Your task to perform on an android device: I want to edit a note to add more points for my future plans.
Image 0: 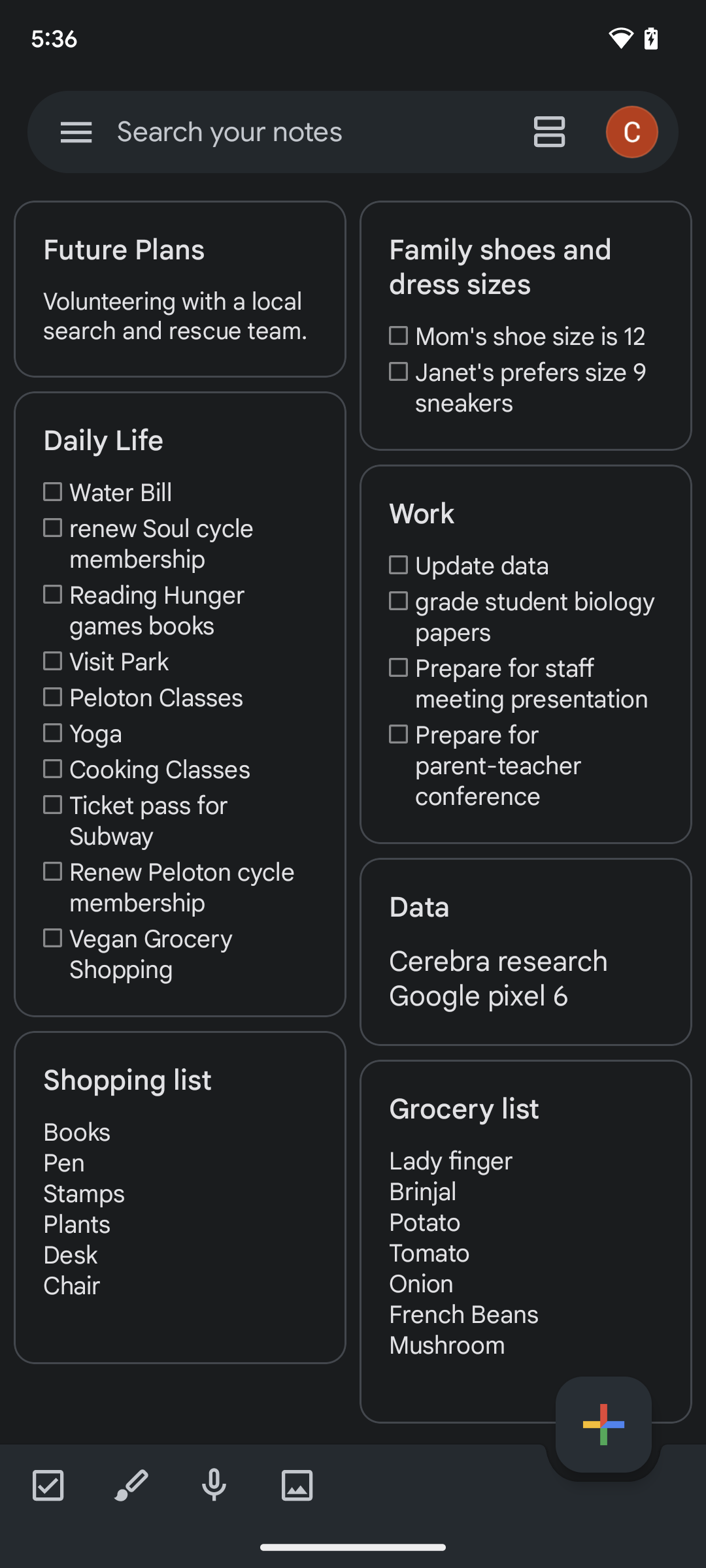
Click on the Future Plans on the top of the screen.
Step 0: click (180, 250)
Image 1: 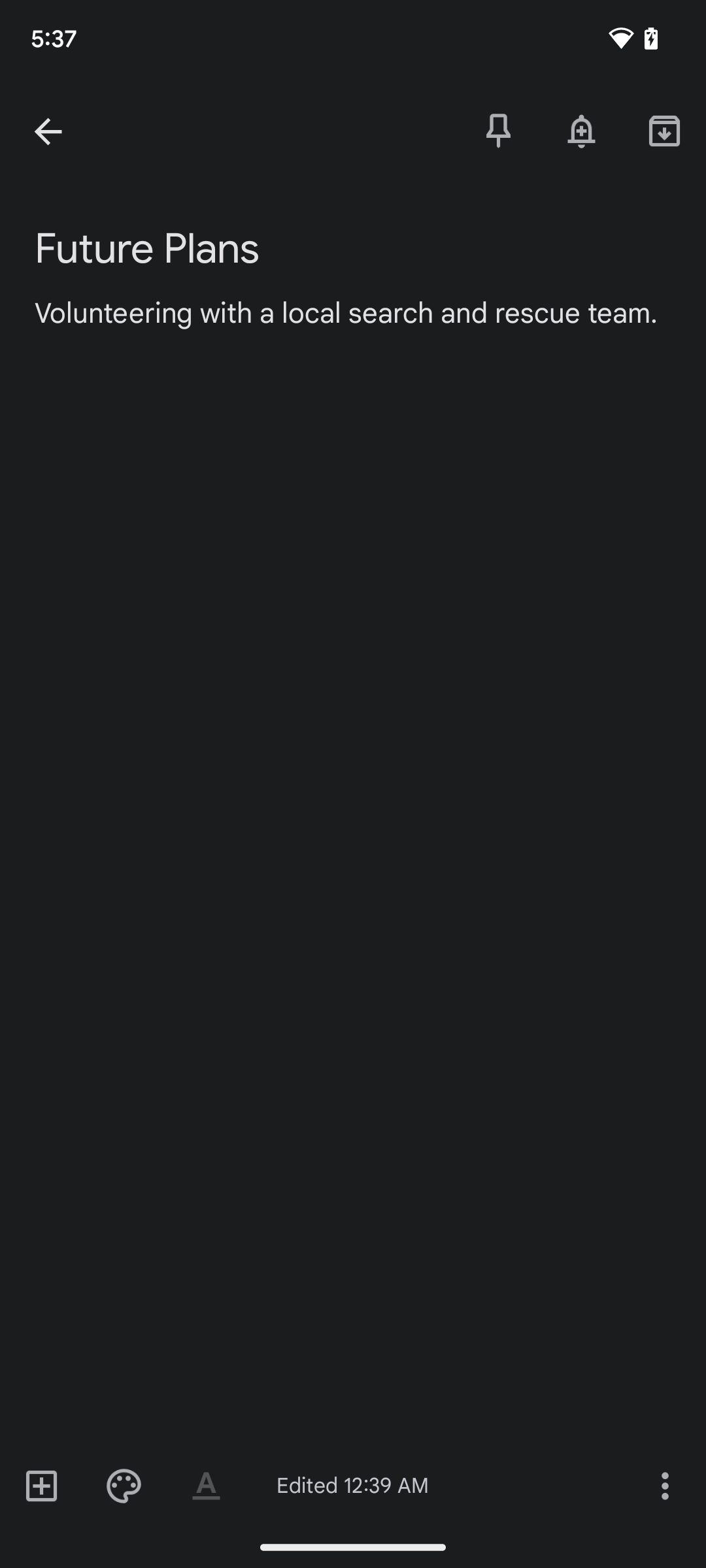
Click on the Screen.
Step 1: click (193, 698)
Image 2: 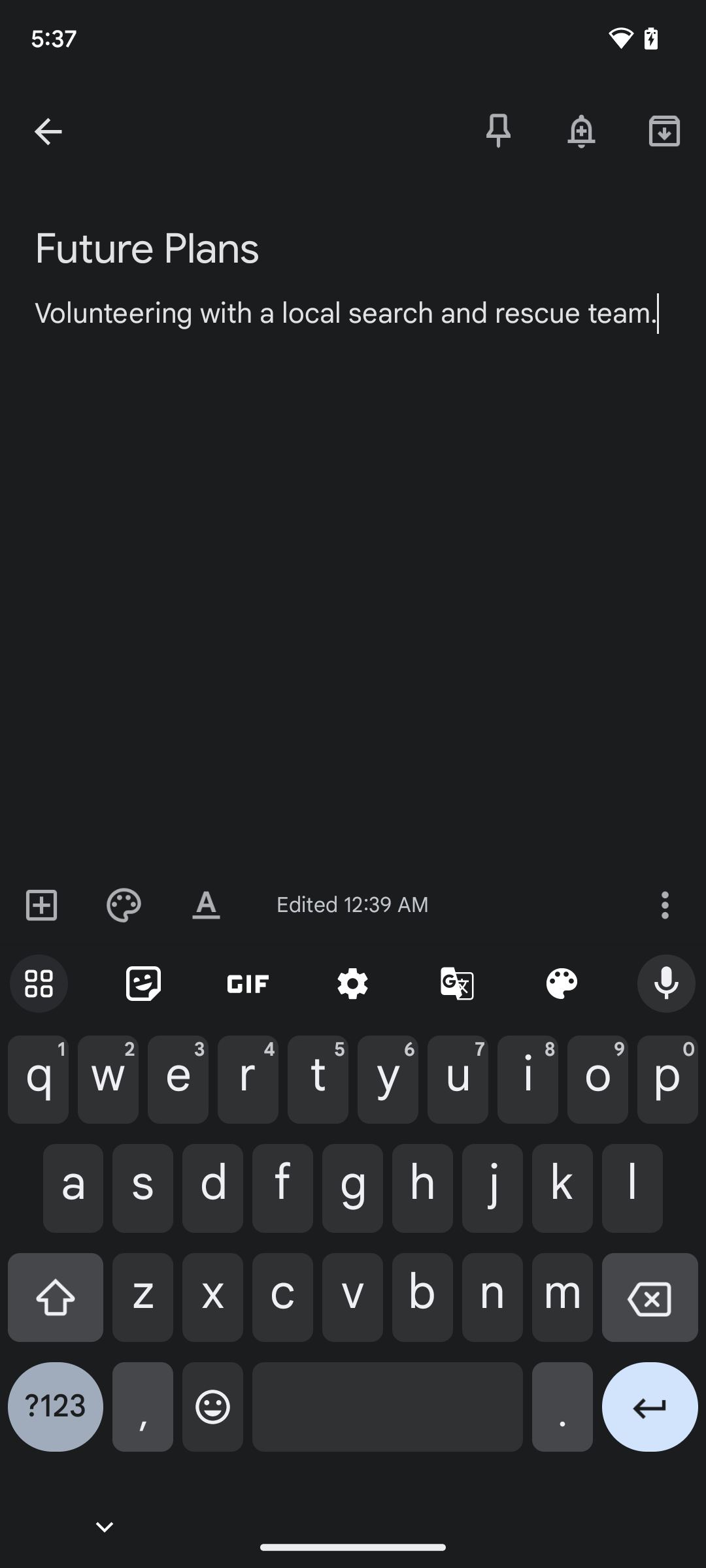
Type To take the paramedic exam.
Step 2: type "To take the paramedic exam."
Image 3: 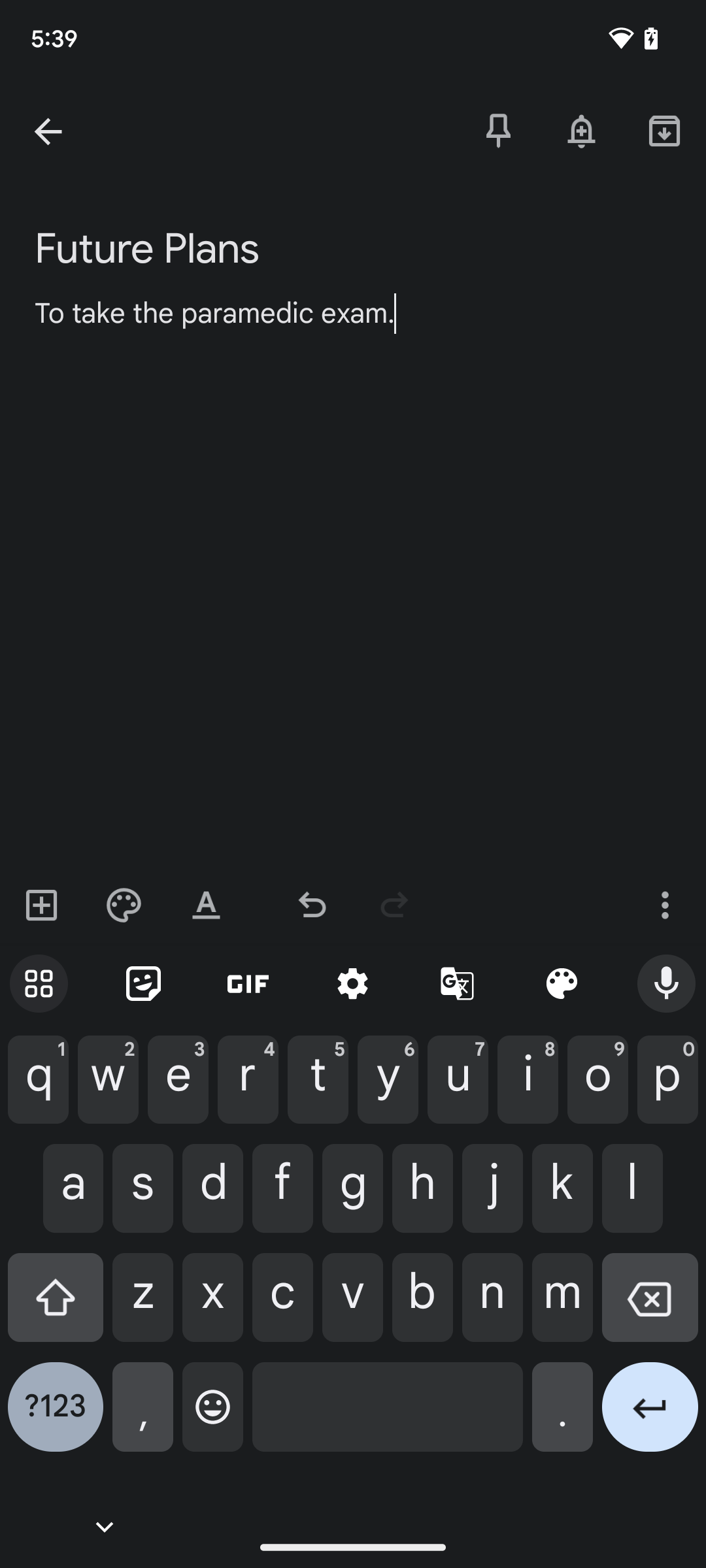
Click on the Back button on the top of the screen.
Step 3: click (76, 131)